Your task to perform on an android device: Open the Alamy app and set an alarm.
Image 0: 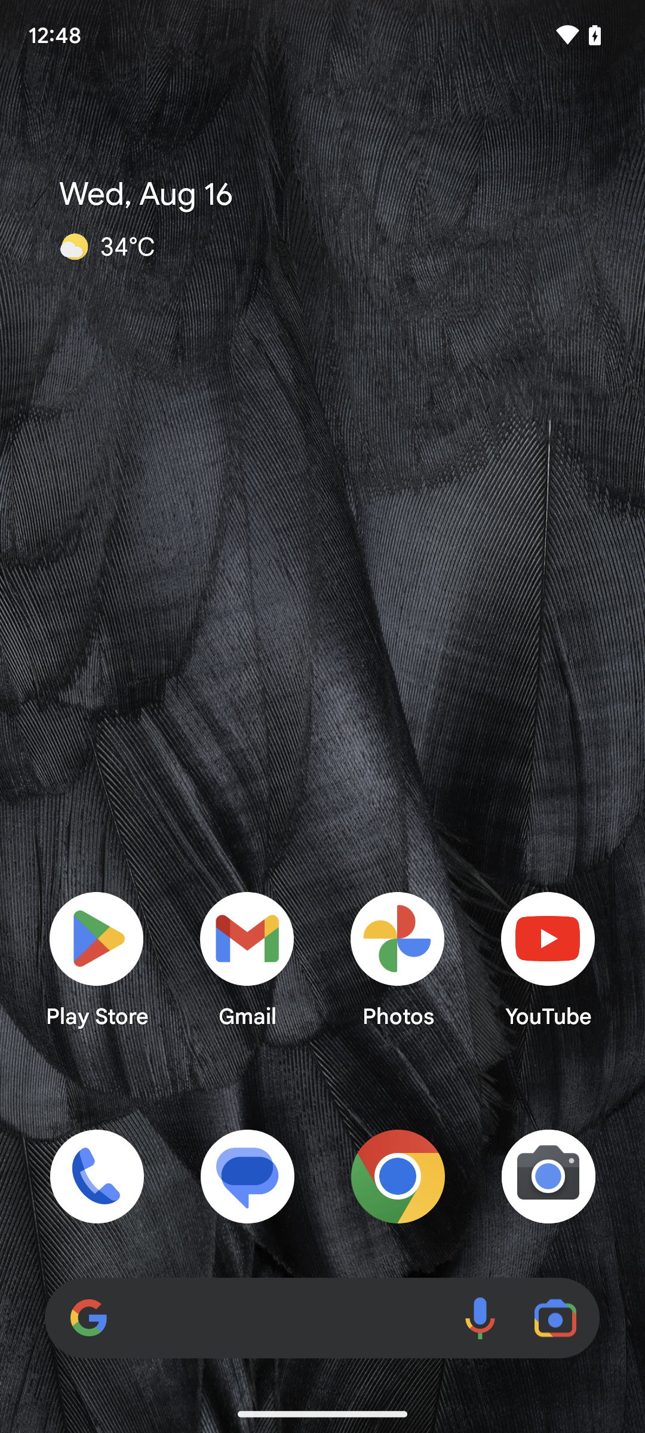
Open the Alamy app.
Step 0: open app "Alarmy"
Image 1: 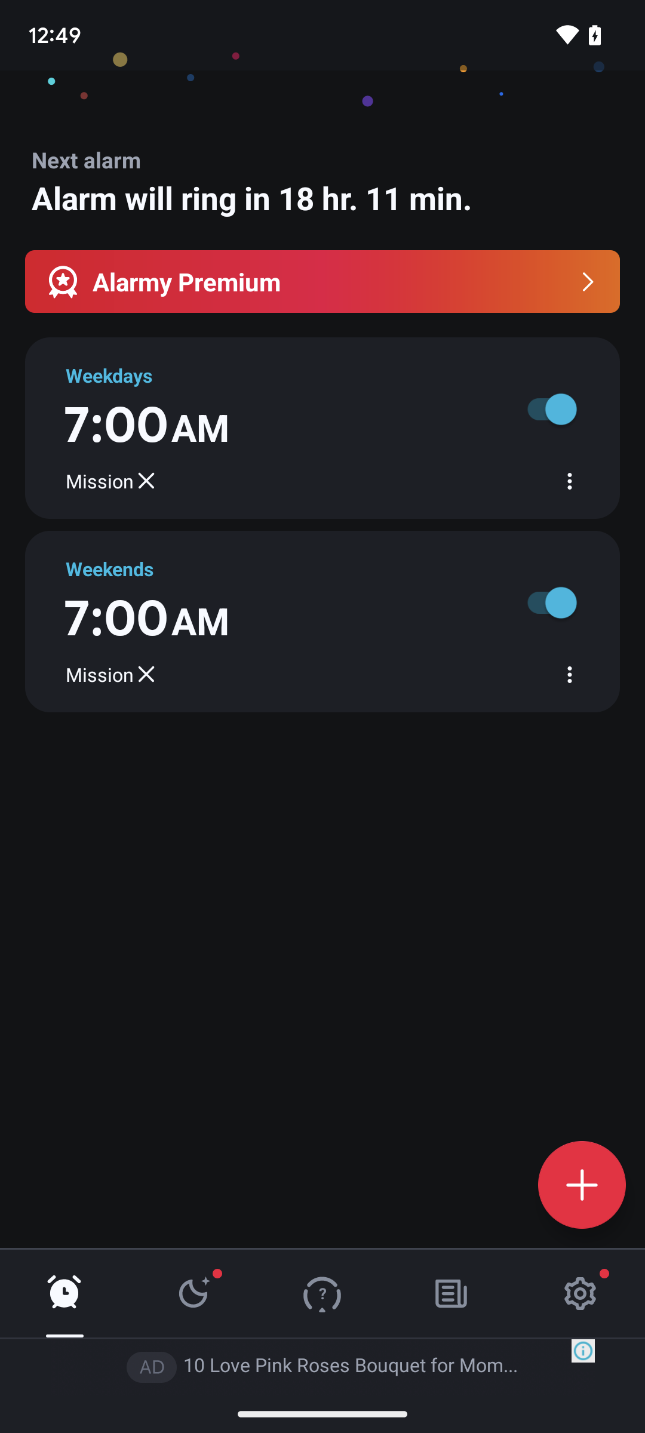
Tap on Add Alarm.
Step 1: click (582, 1185)
Image 3: 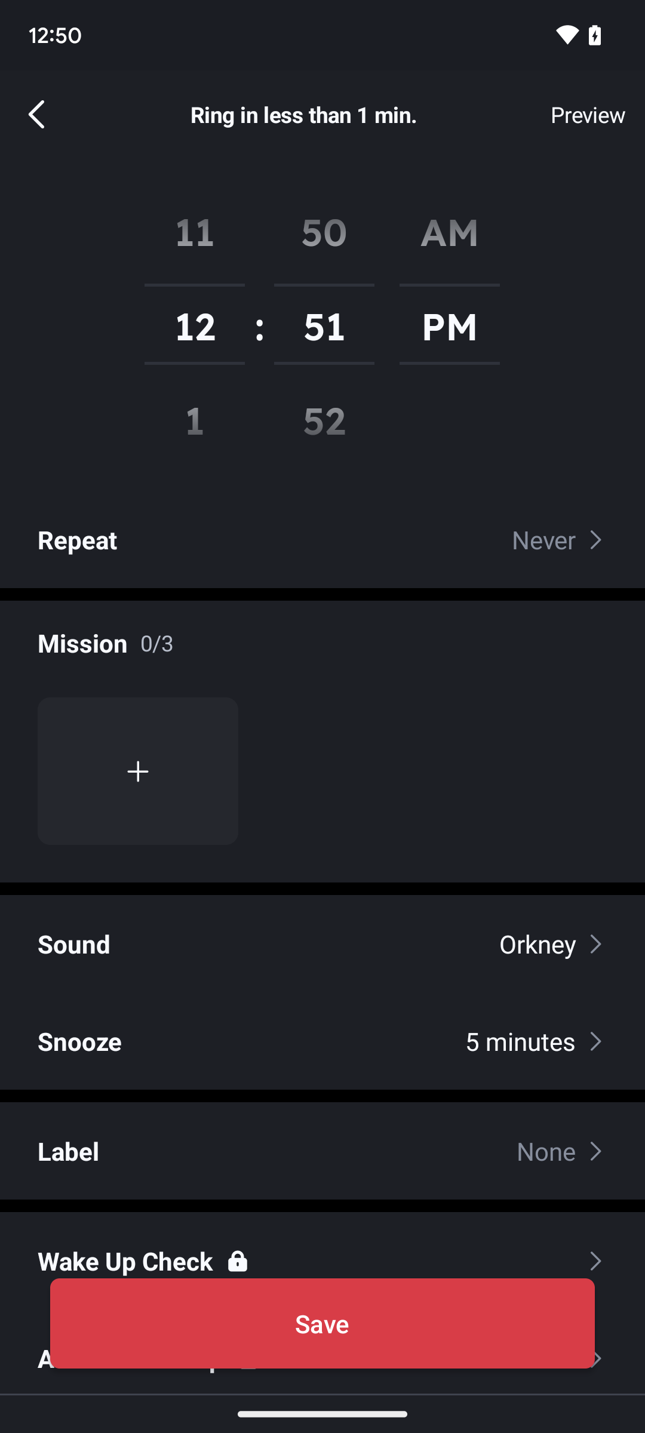
Tap on Save.
Step 3: click (379, 1339)
Image 4: 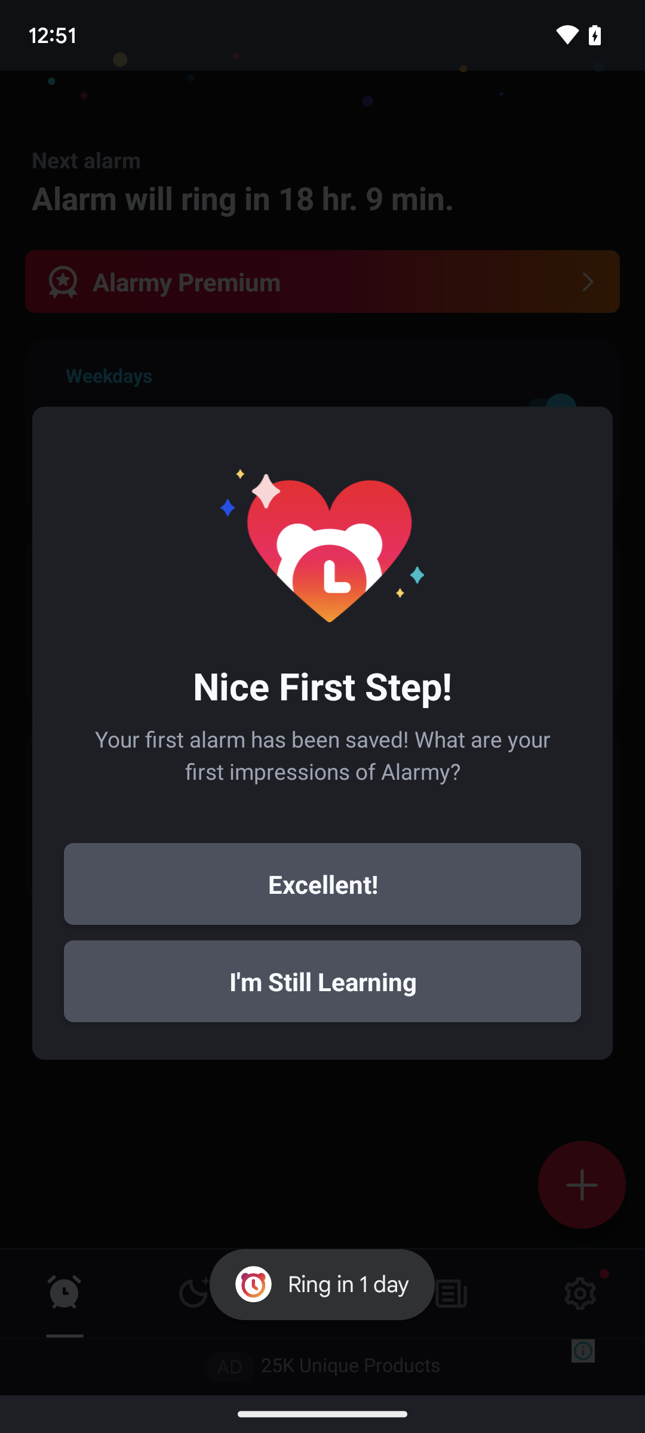
Tap on Save.
Step 4: wait